Your task to perform on an android device: Play the live music of latin music radio station "Coolfm Latin Music" on the MyTuner Radio app.
Image 0: 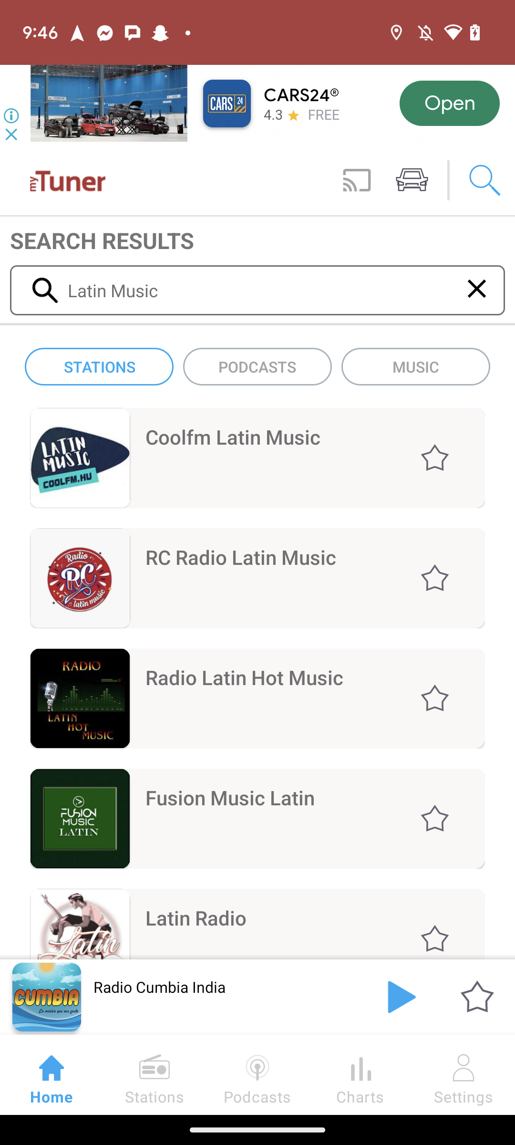
Click on the Coolfm Latin music station
Step 0: click (267, 440)
Image 1: 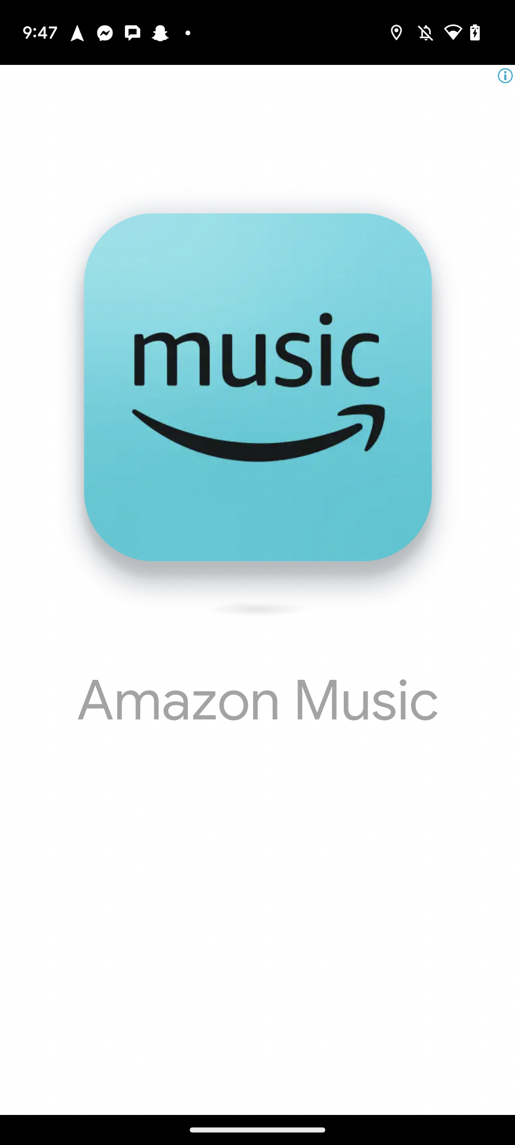
Click on the Coolfm Latin music station
Step 1: wait